Your task to perform on an android device: I will view the weather history for my Knoxville location on the Weather forecast app.
Image 0: 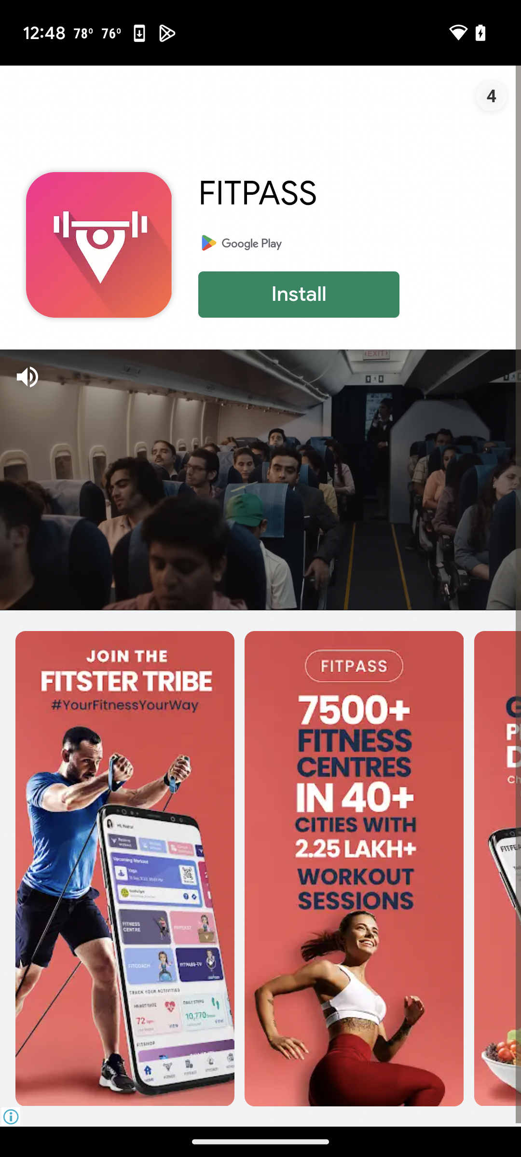
Click on skip video
Step 0: wait
Image 1: 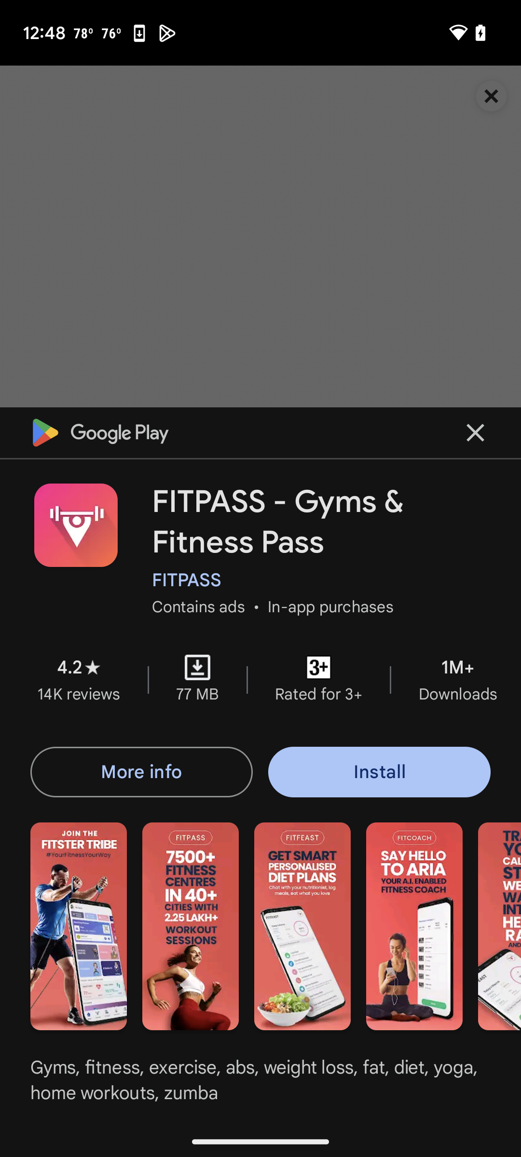
Click on skip video
Step 1: click (475, 432)
Image 2: 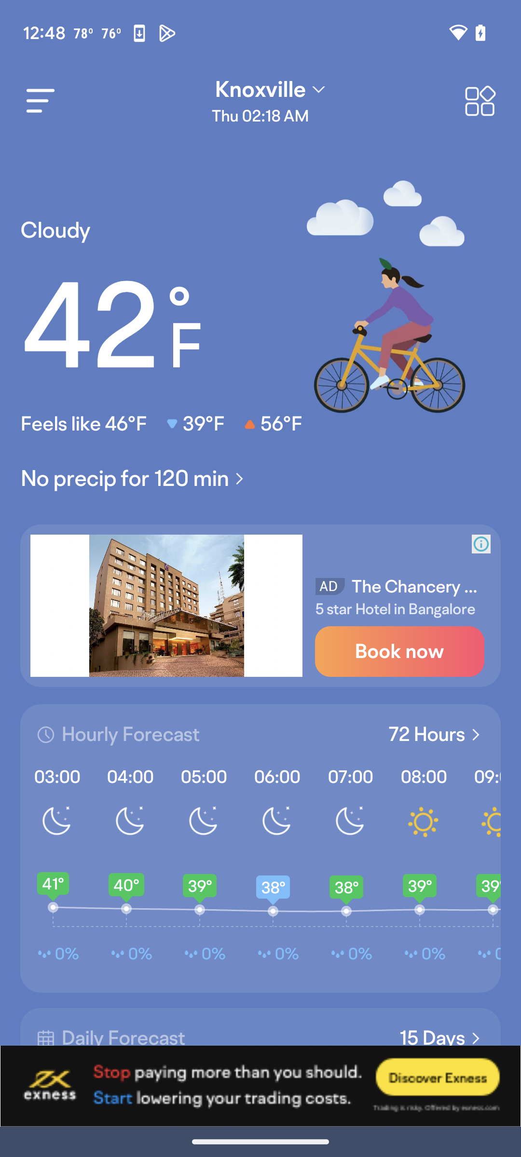
Swipe up
Step 2: scroll down
Image 3: 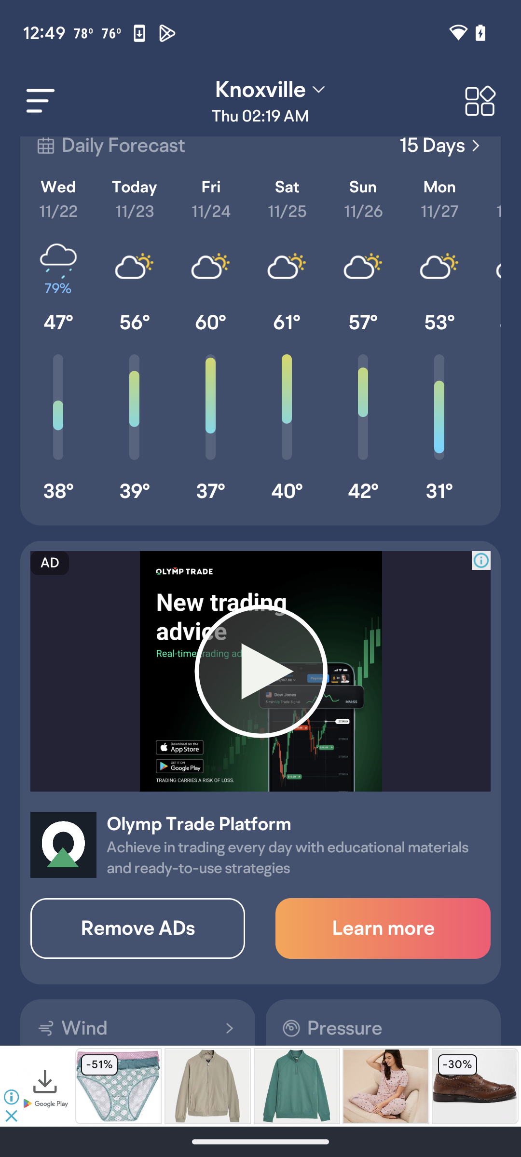
Click on 15 days to know the history
Step 3: click (432, 148)
Image 4: 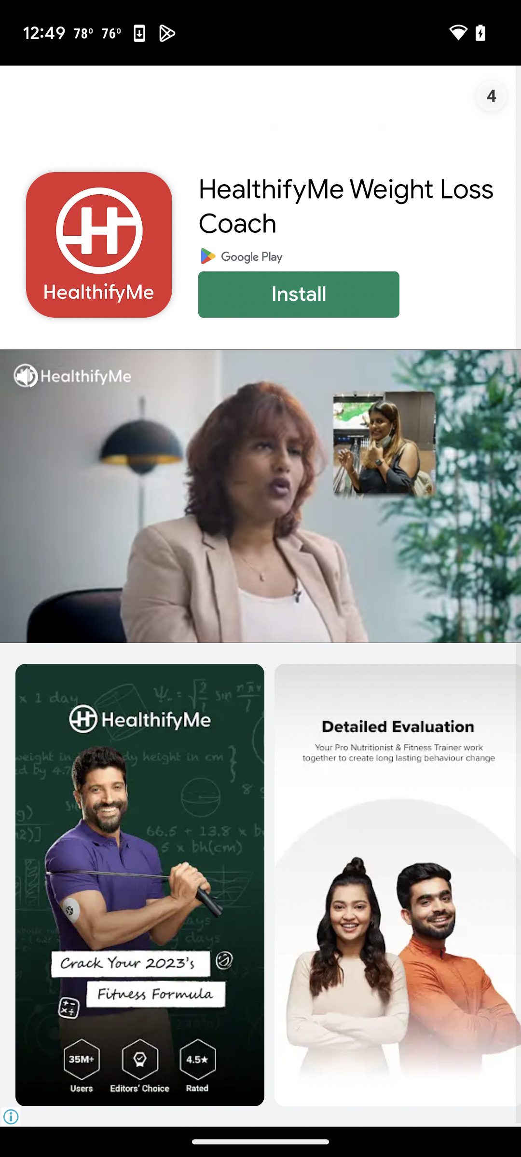
Click on skip video
Step 4: wait
Image 5: 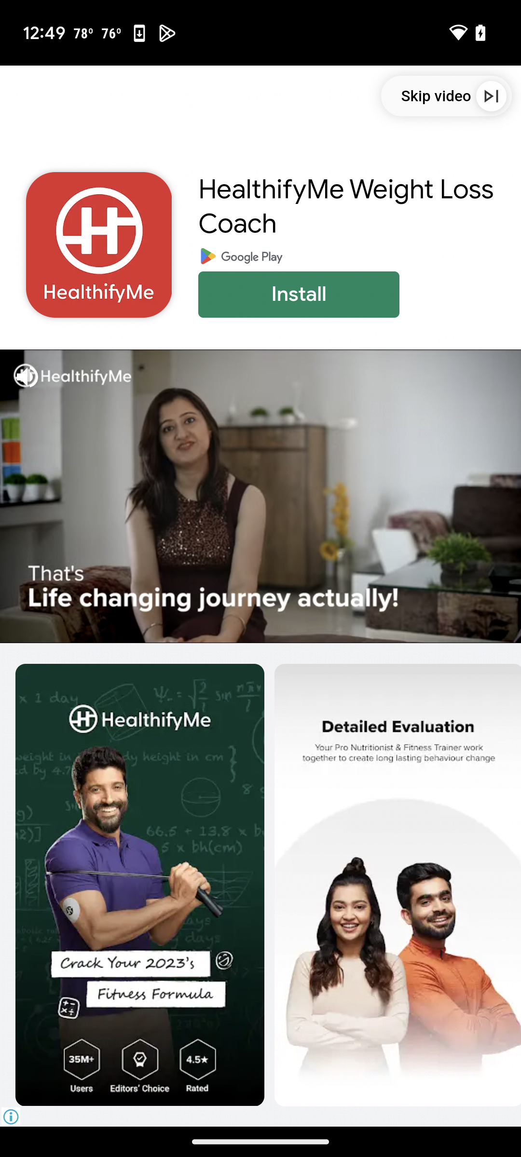
Click on skip video
Step 5: click (436, 95)